Your task to perform on an android device: Set an alarm for 5 am every morning for weekdays and 6:30 am every morning for weekends.
Image 0: 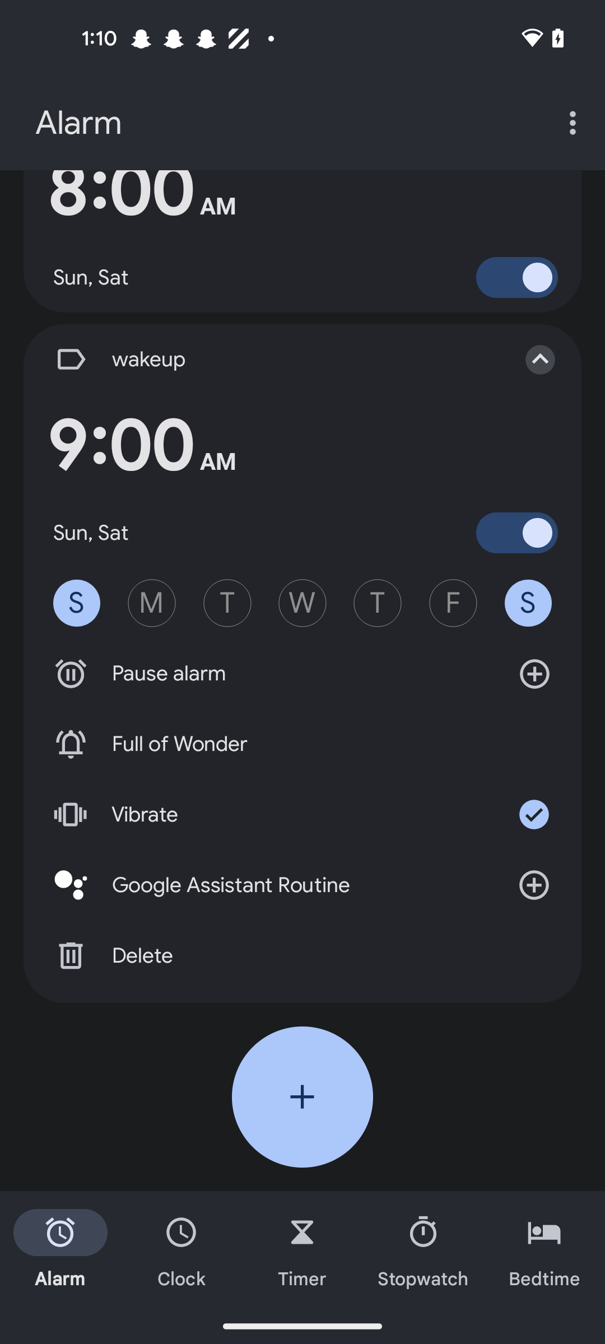
Click on the Add button of the screen
Step 0: click (302, 1096)
Image 2: 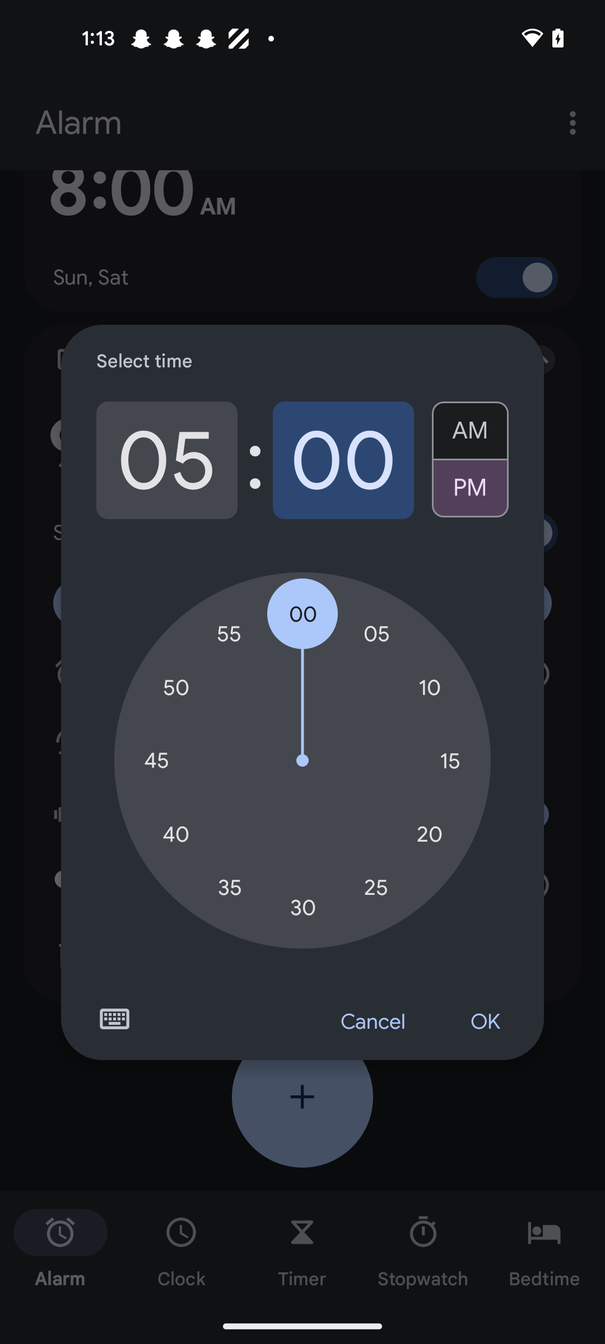
Set am option 
Step 2: click (470, 424)
Image 3: 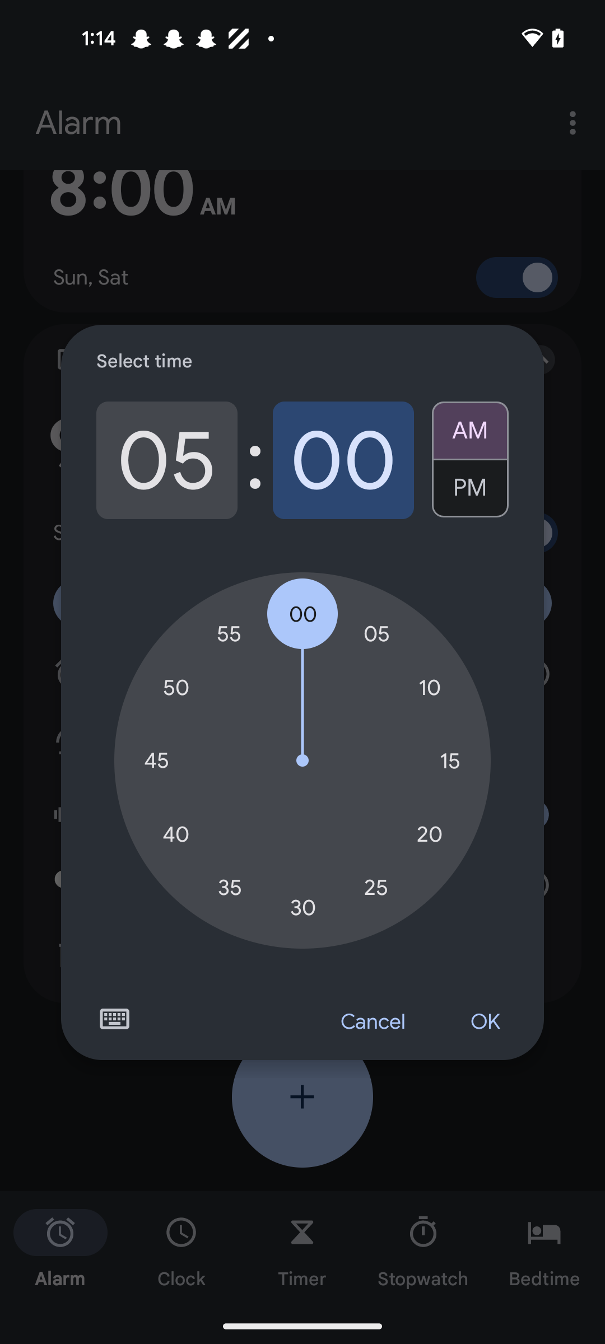
Click on the ok button of the screen 
Step 3: click (485, 1022)
Image 5: 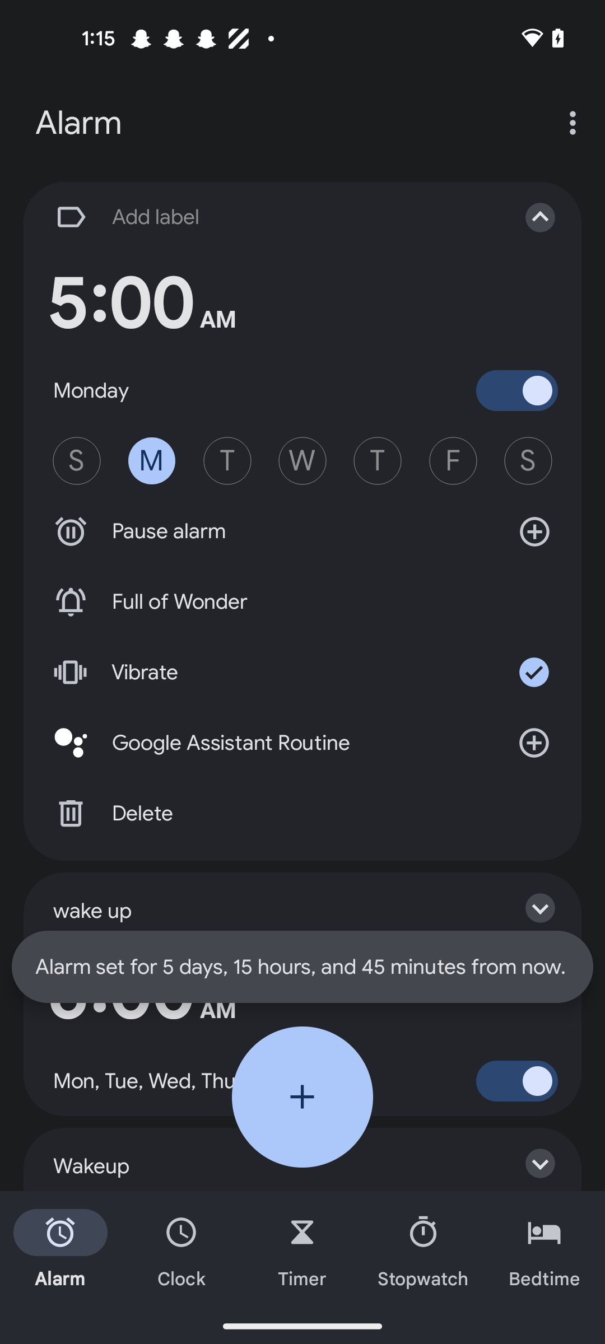
Set weekdays as Monday to Friday 
Step 5: click (227, 461)
Image 6: 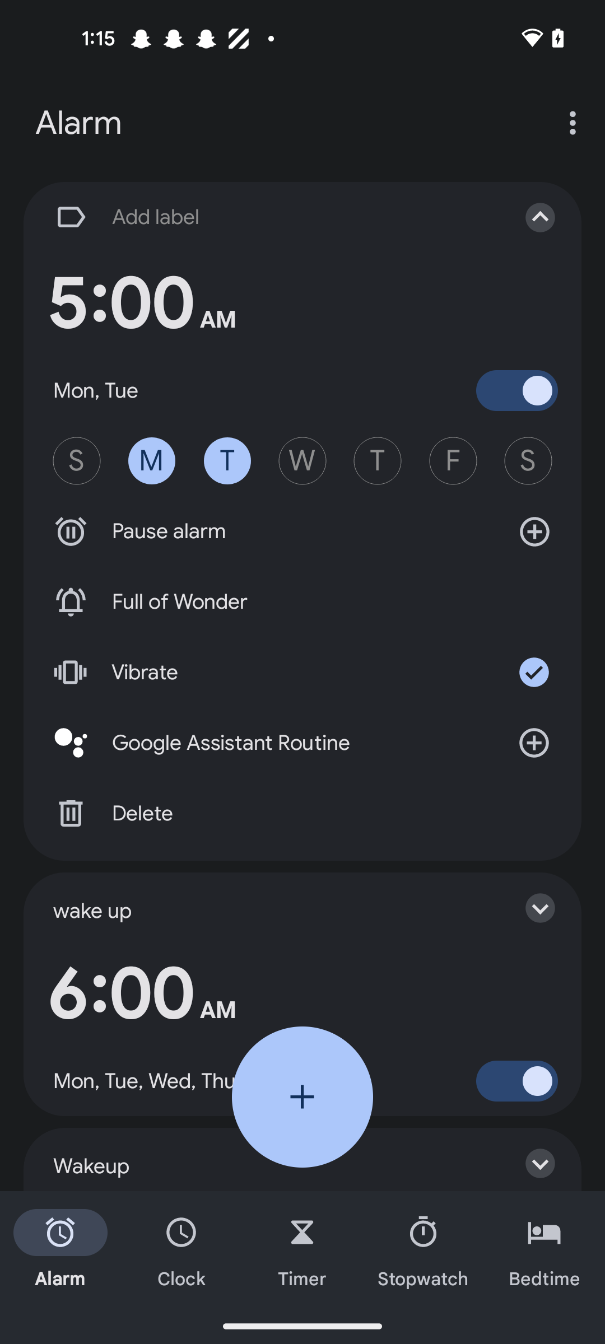
Set weekdays as Monday to Friday 
Step 6: click (302, 461)
Image 7: 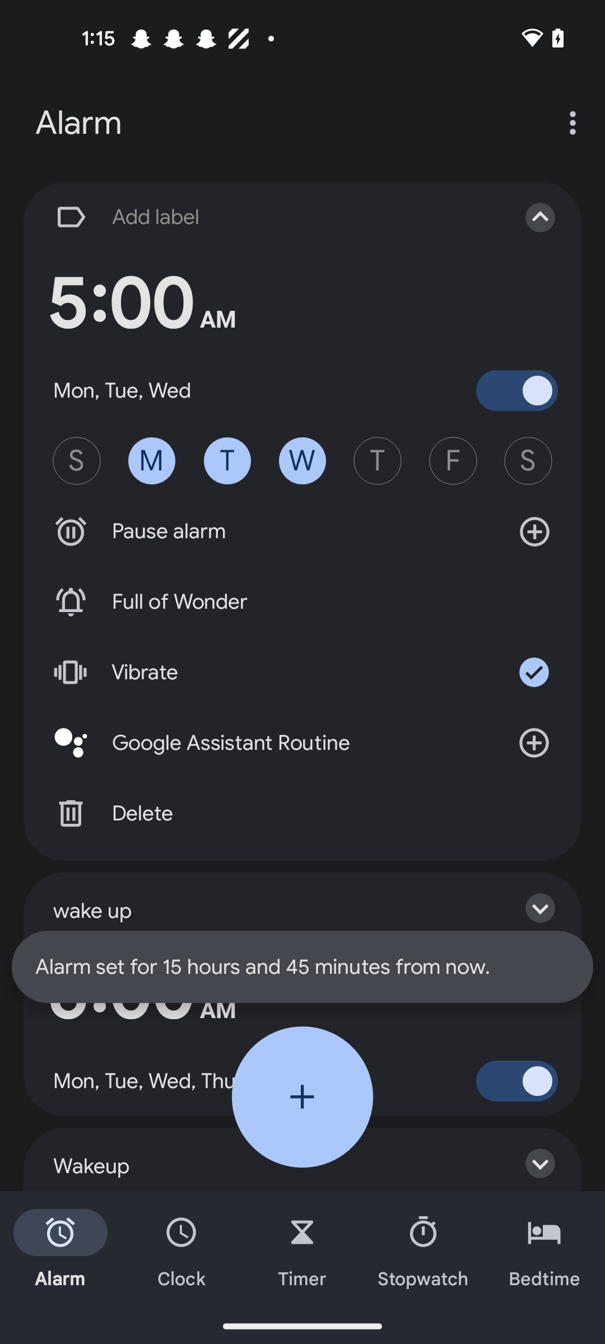
Set weekdays as Monday to Friday 
Step 7: click (377, 461)
Image 8: 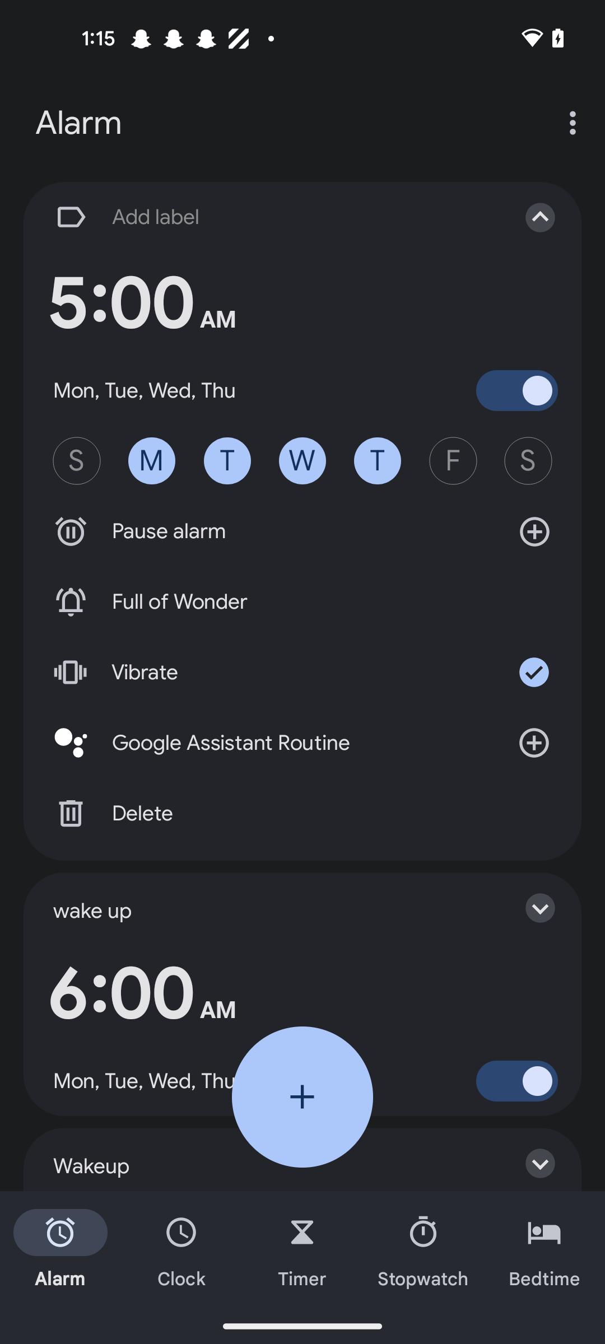
Set weekdays as Monday to Friday 
Step 8: click (453, 461)
Image 9: 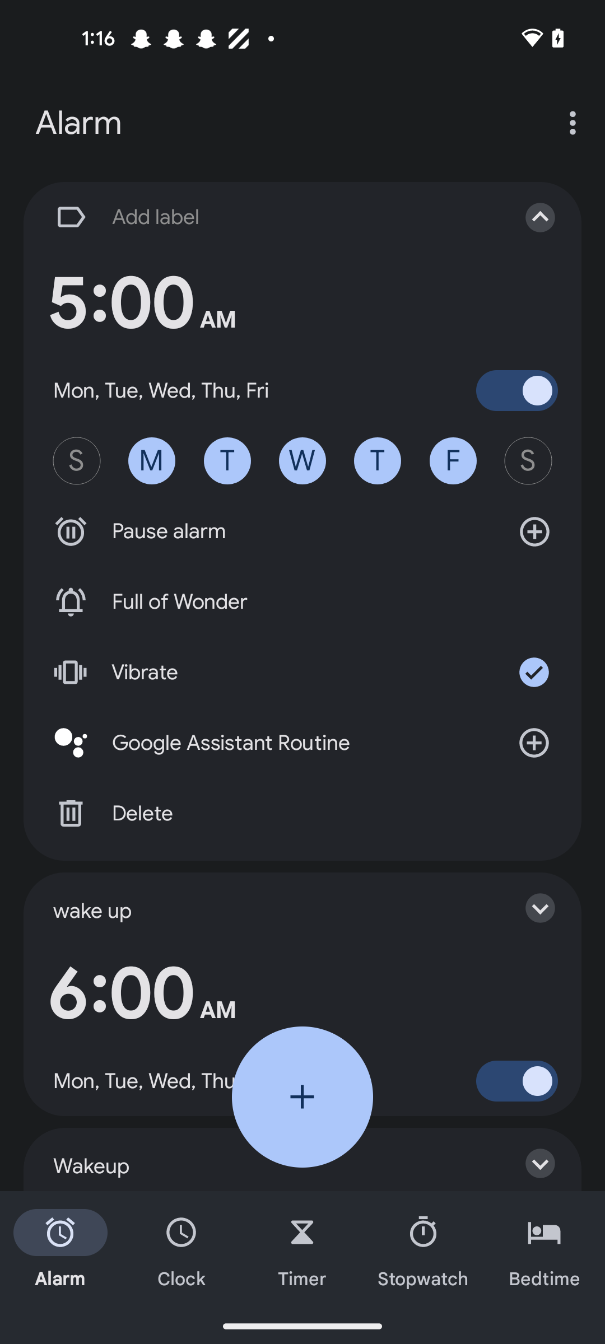
Click on the Add button of the screen 
Step 9: click (302, 1096)
Image 10: 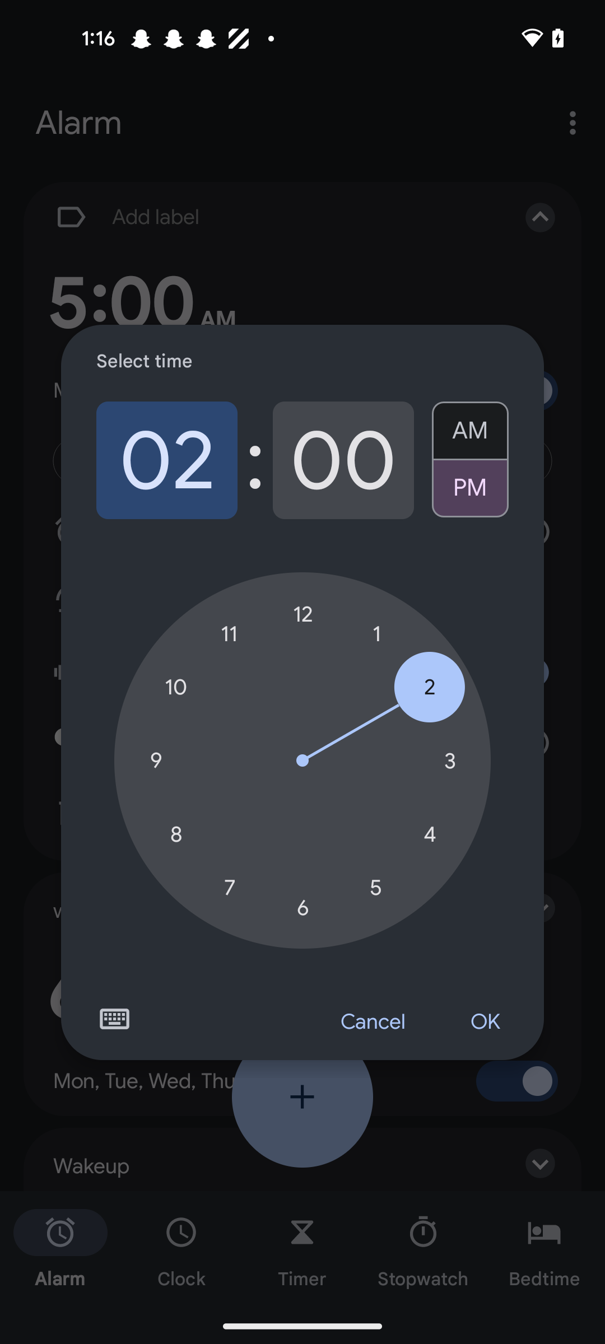
Set hours to 6
Step 10: click (302, 907)
Image 11: 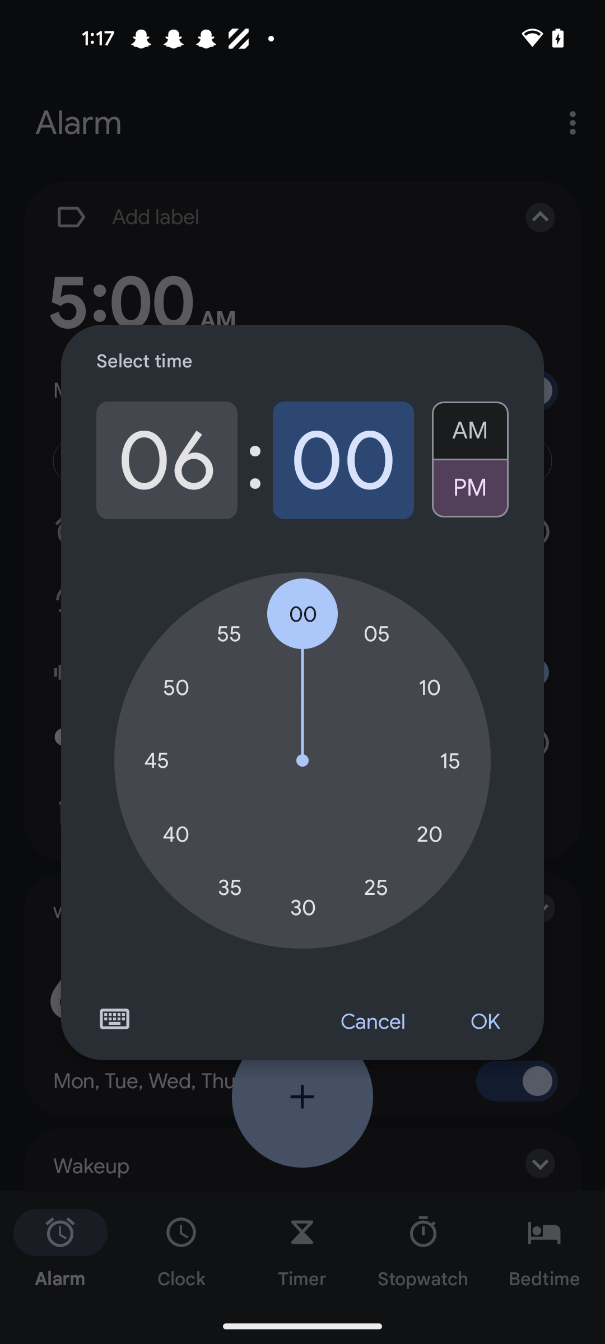
Set minutes to 30 
Step 11: click (302, 907)
Image 12: 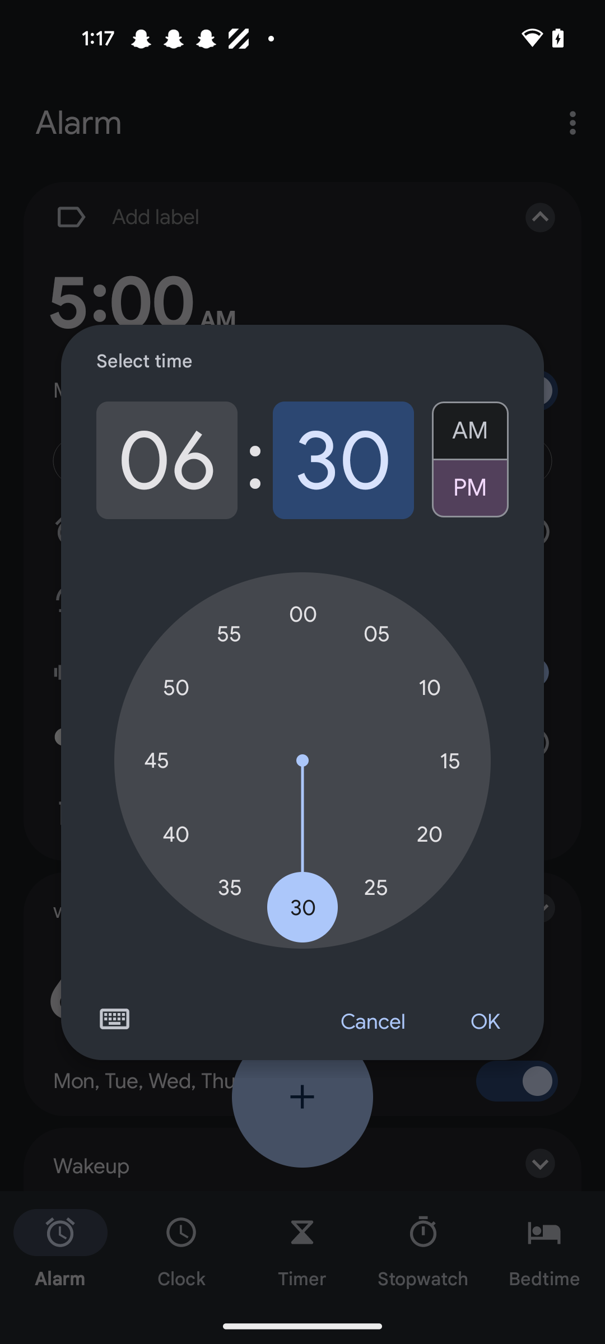
Select Am
Step 12: click (470, 424)
Image 13: 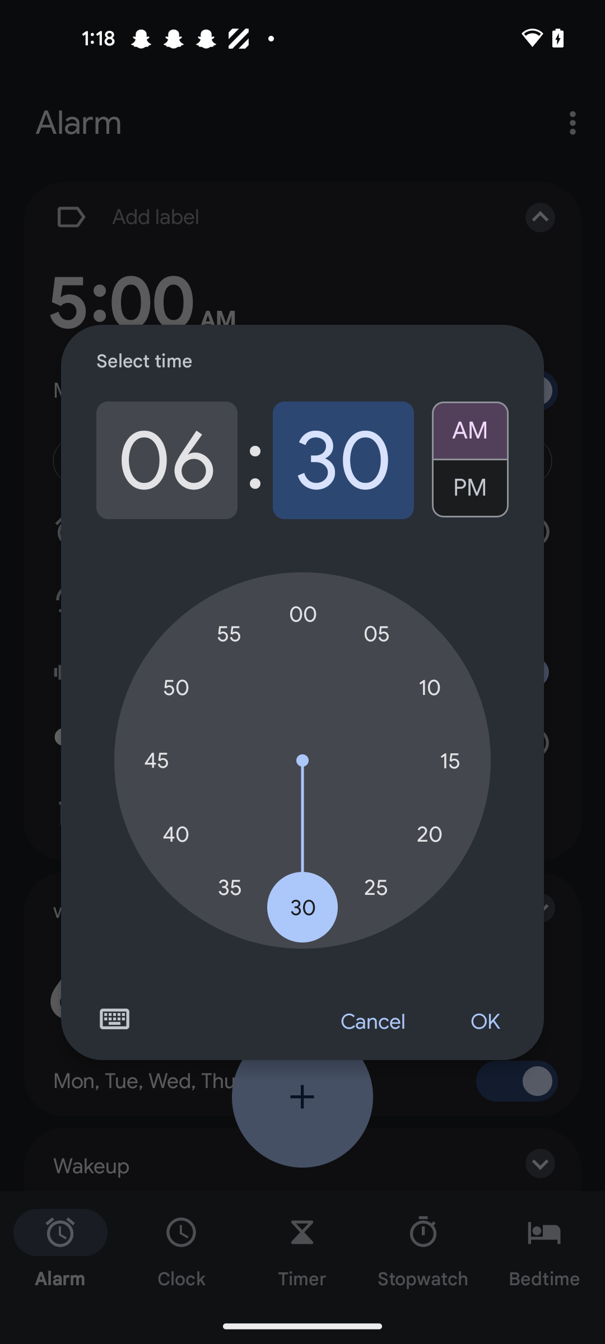
Click on the Ok button of the screen 
Step 13: click (485, 1022)
Image 14: 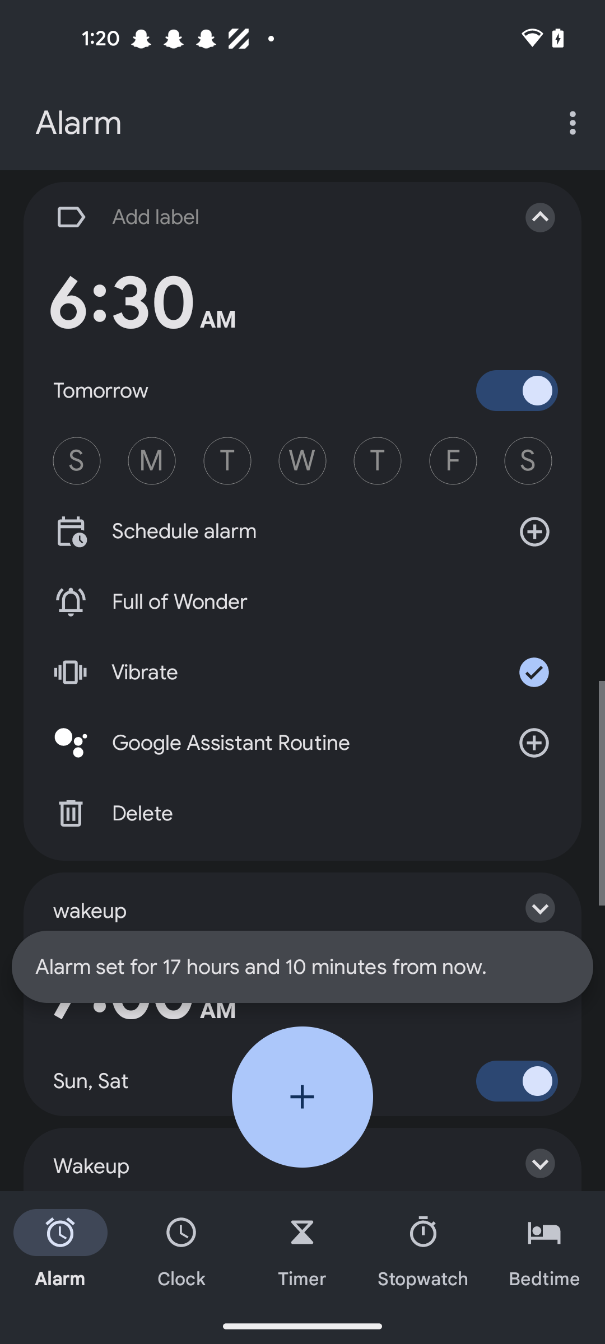
Set weekends as Saturday and Sunday 
Step 14: click (528, 461)
Image 15: 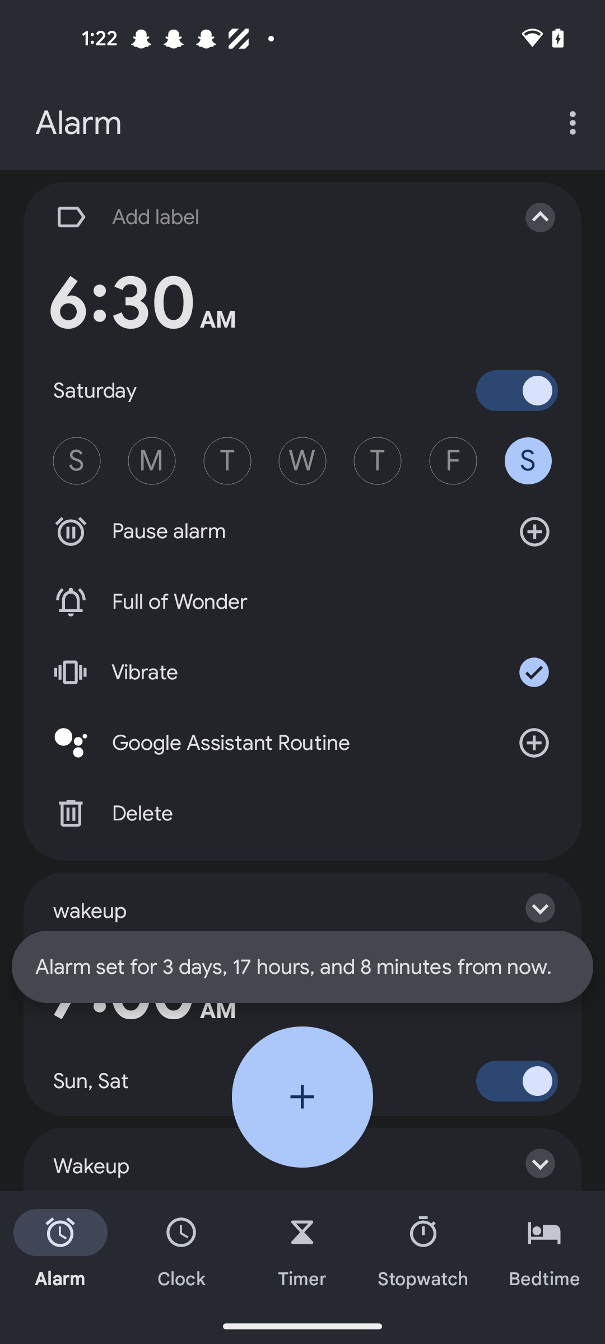
Set weekends as Saturday and Sunday 
Step 15: click (76, 461)